Your task to perform on an android device: I want to delete the Nutrition guide using the Files app because I don't need it anymore.
Image 0: 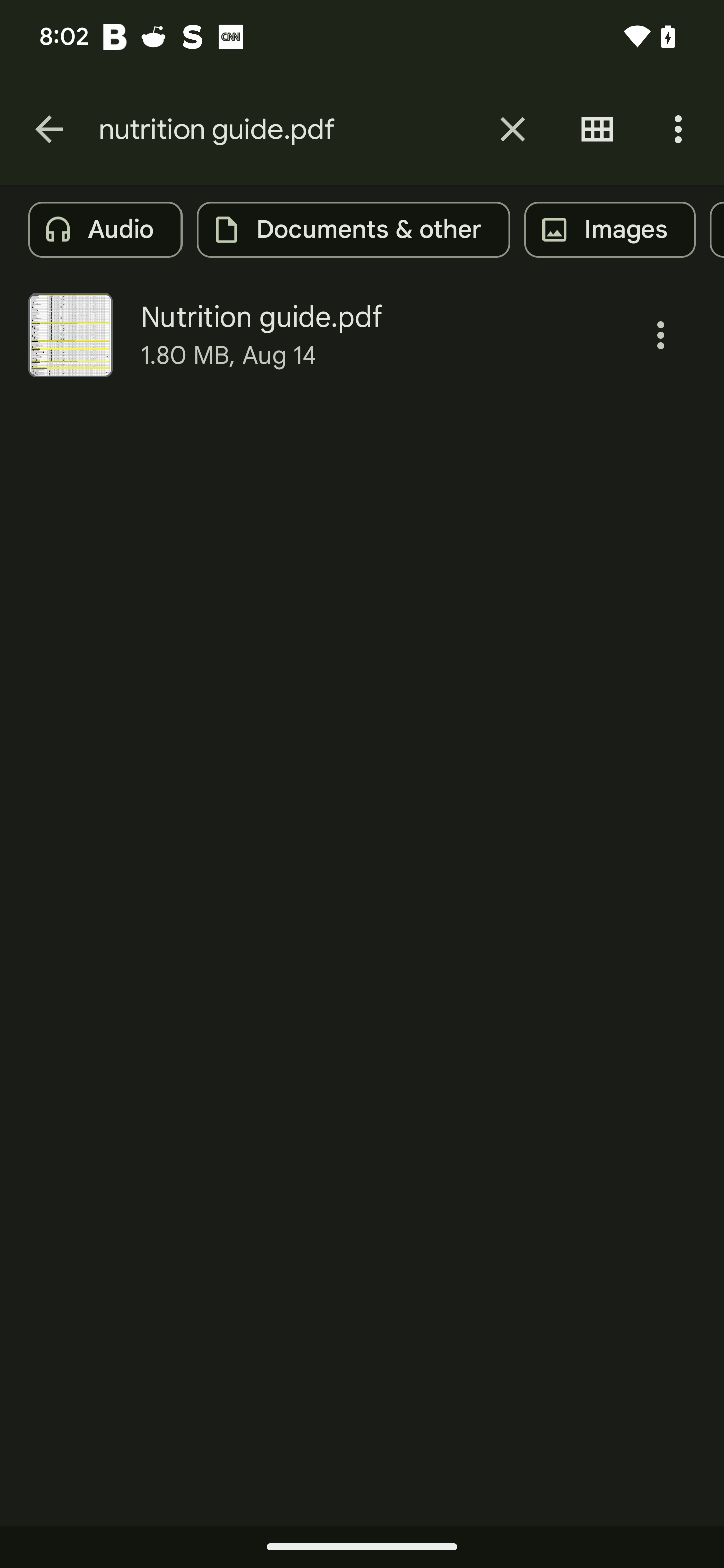
Click on the more option 
Step 0: click (661, 335)
Image 1: 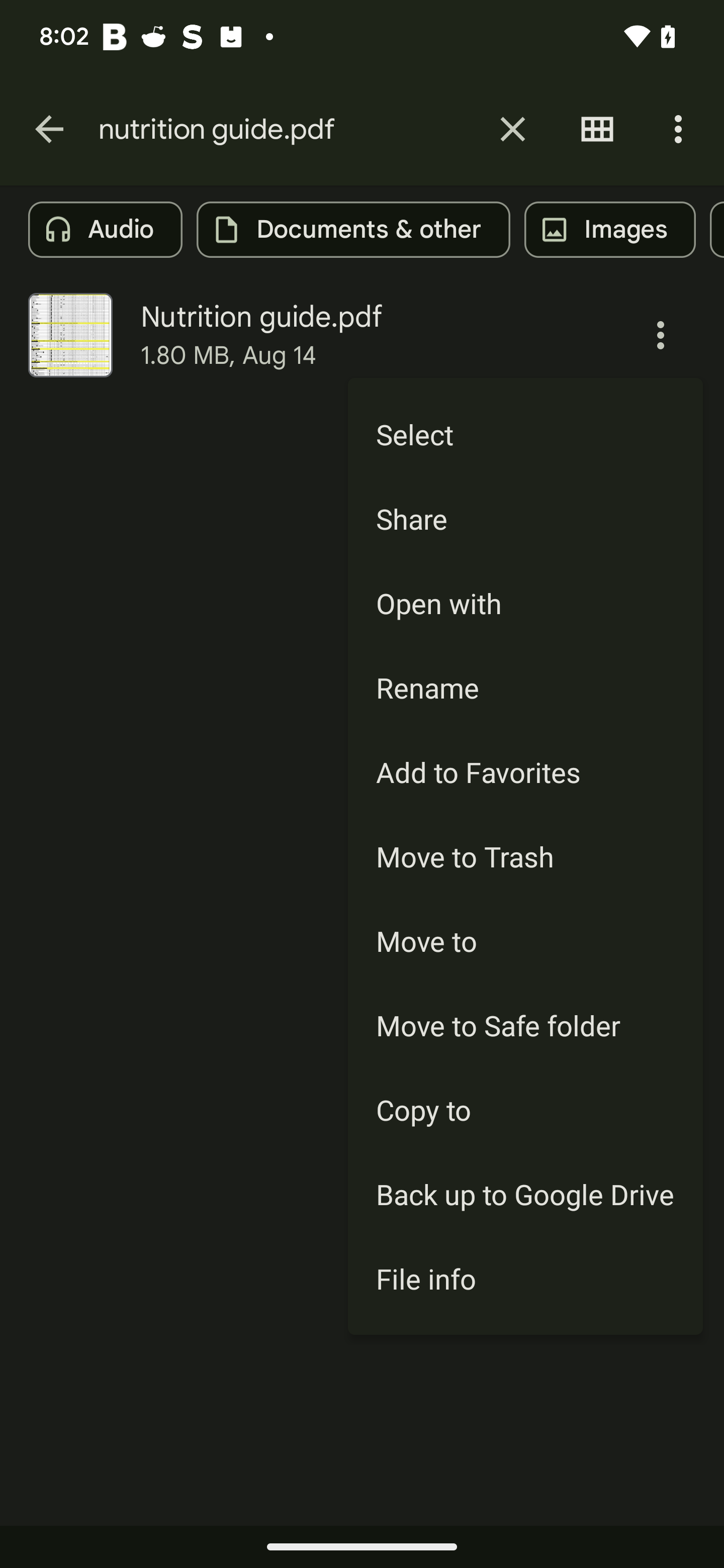
Click on the move to trash option
Step 1: click (525, 856)
Image 2: 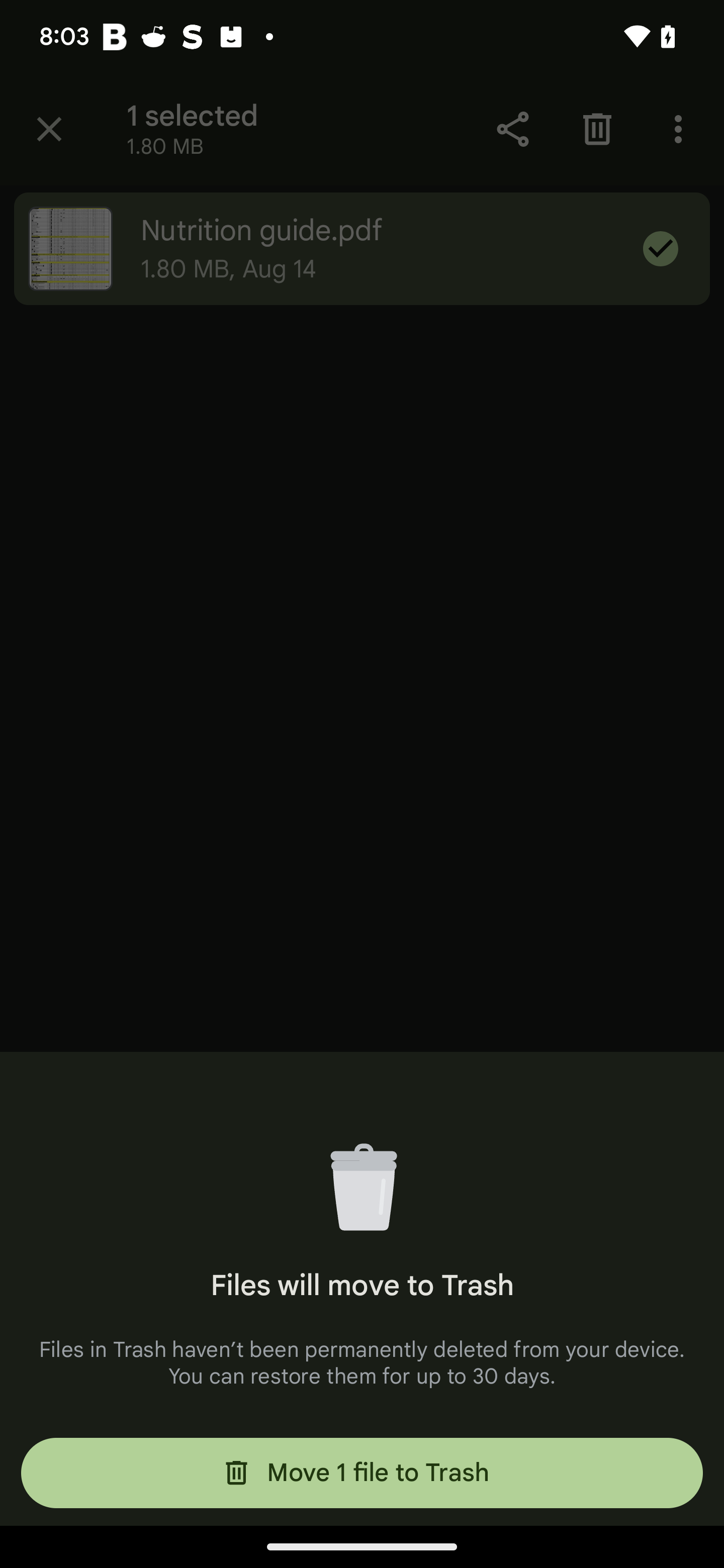
Click on the move 1 file to trash button
Step 2: click (362, 1473)
Image 3: 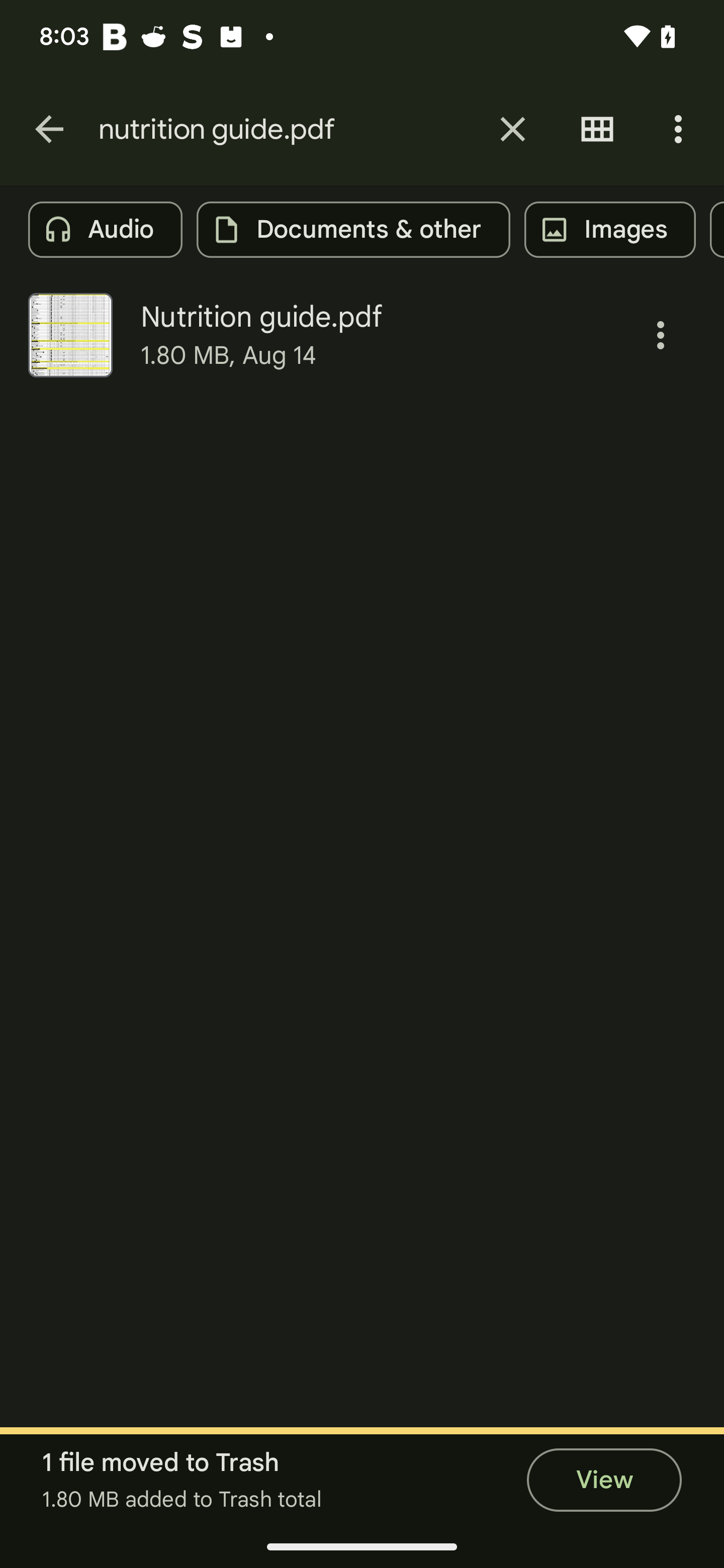
Click on the move 1 file to trash button
Step 3: wait